Your task to perform on an android device: Share your current location with akashgahlot@google.com through the Gmail app
Image 0: 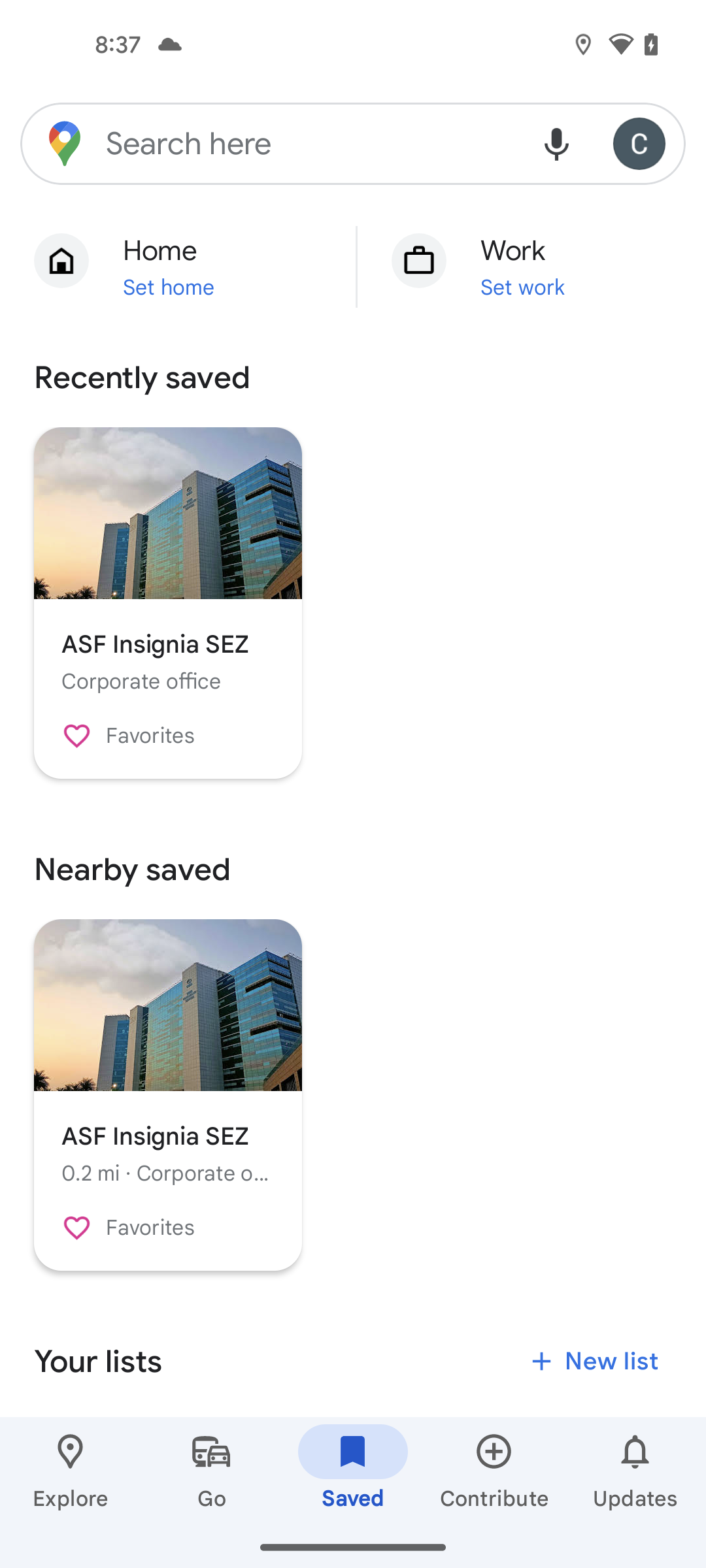
click on the profile icon at the top right corner of the screen
Step 0: click (642, 143)
Image 1: 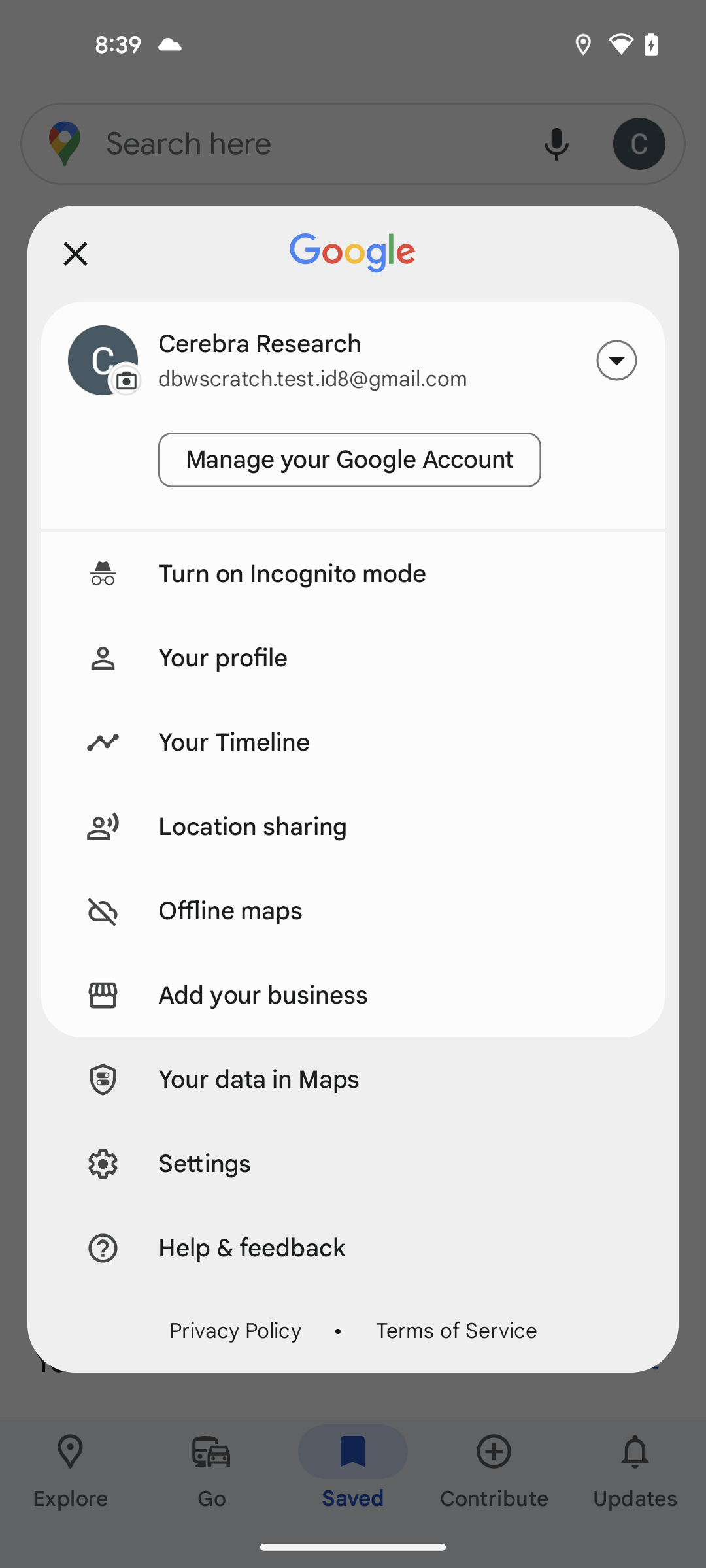
click on Location sharing
Step 1: click (397, 826)
Image 2: 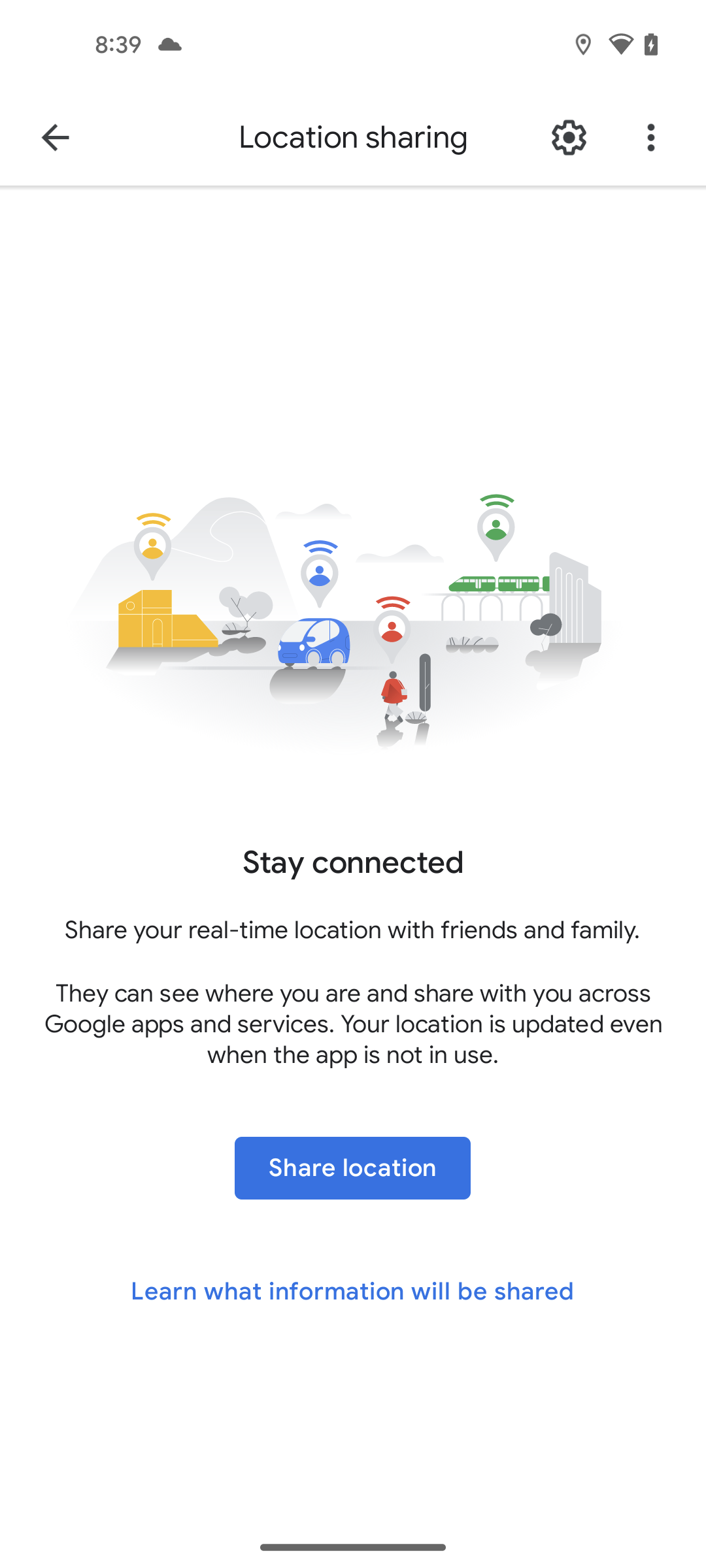
click on Share location
Step 2: click (352, 1168)
Image 3: 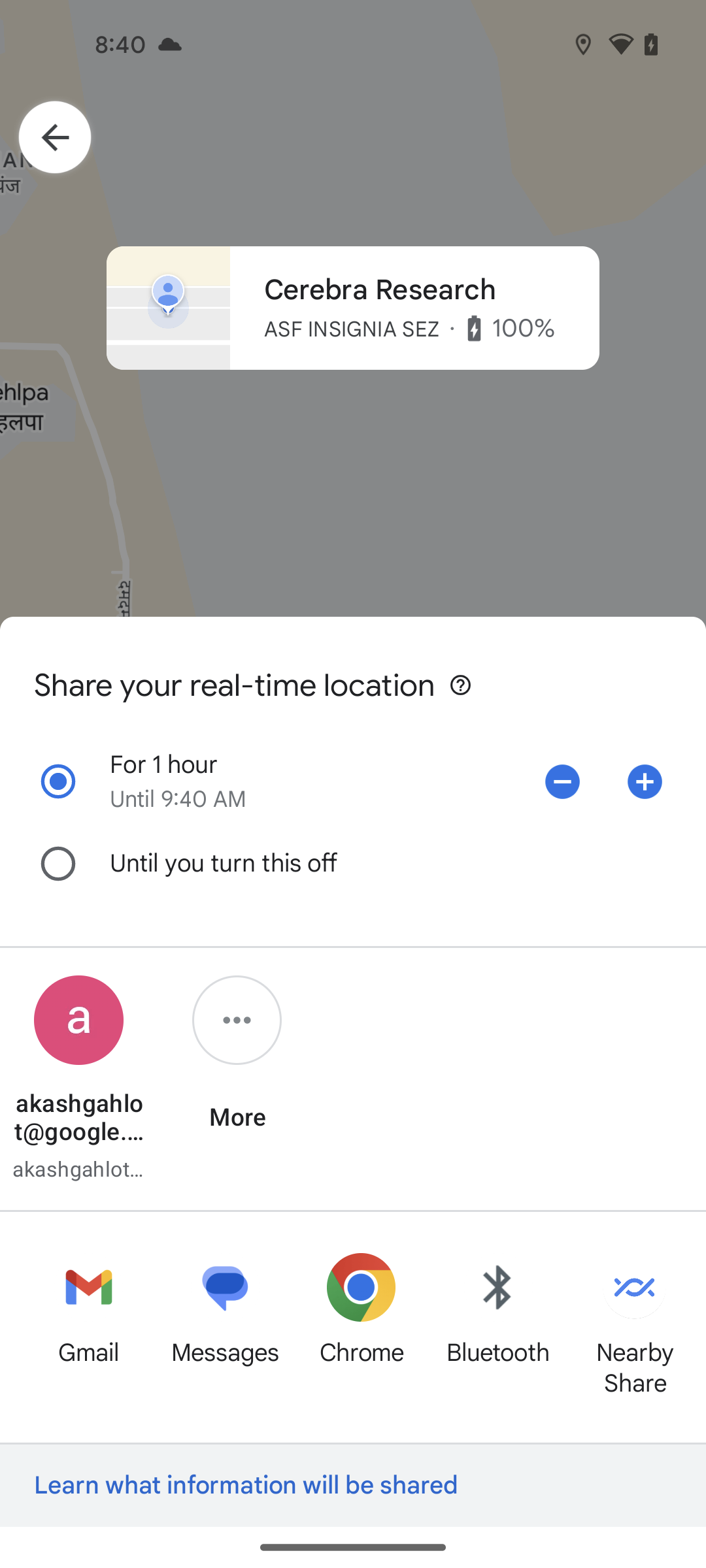
select the gmail app at the bottom of the screen
Step 3: click (77, 1294)
Image 4: 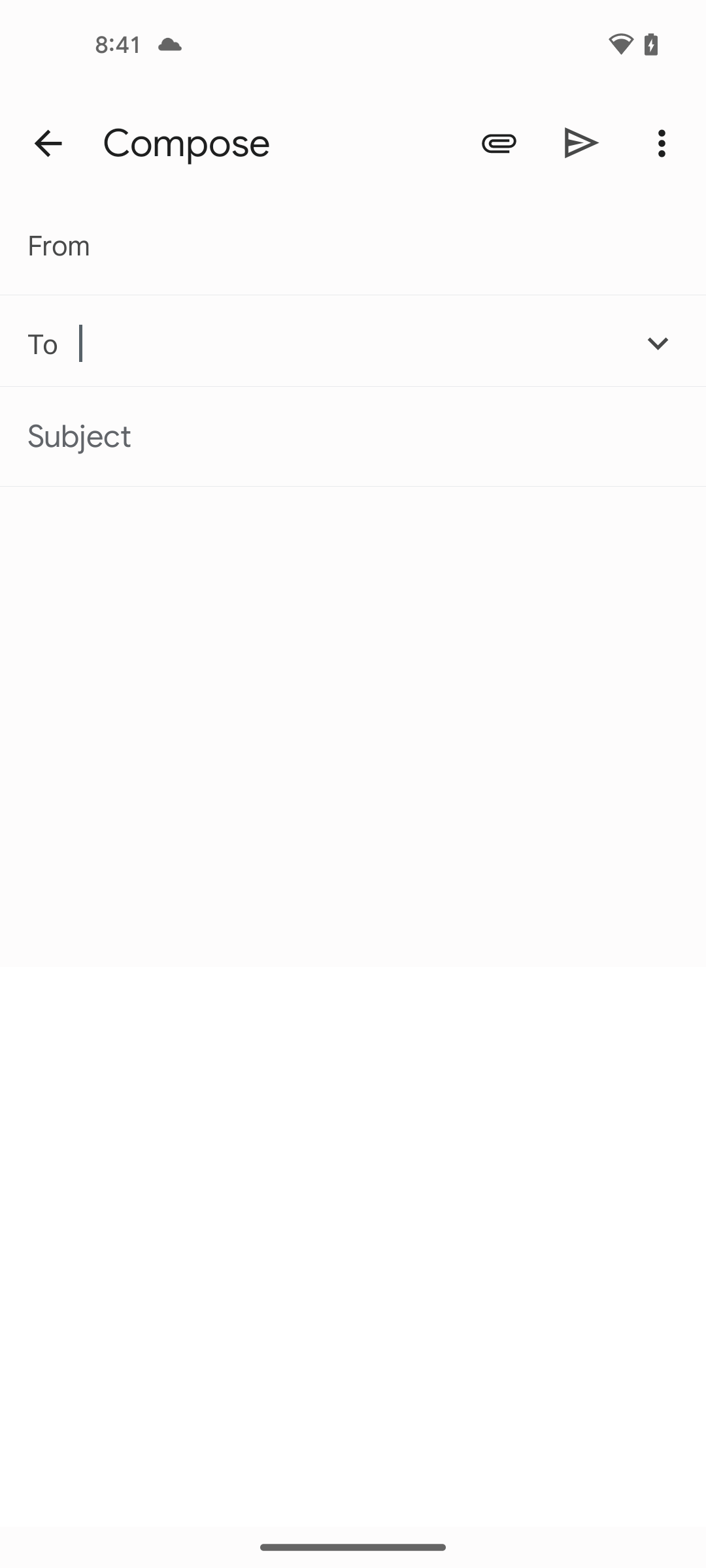
enter the email ID akashgahlot@google.com
Step 4: type "akashgahlot@google.com"
Image 5: 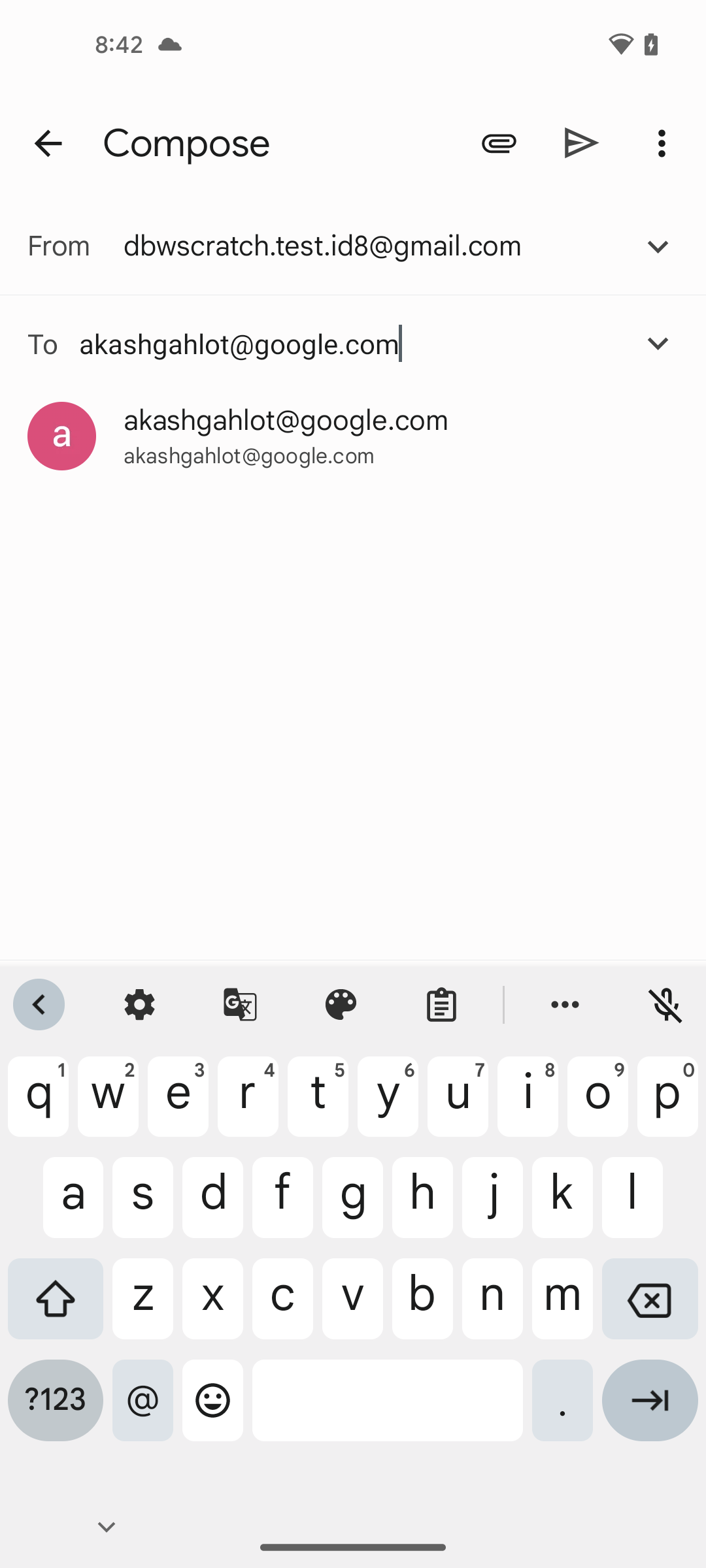
select the ID akashgahlot@google.com
Step 5: click (286, 420)
Image 6: 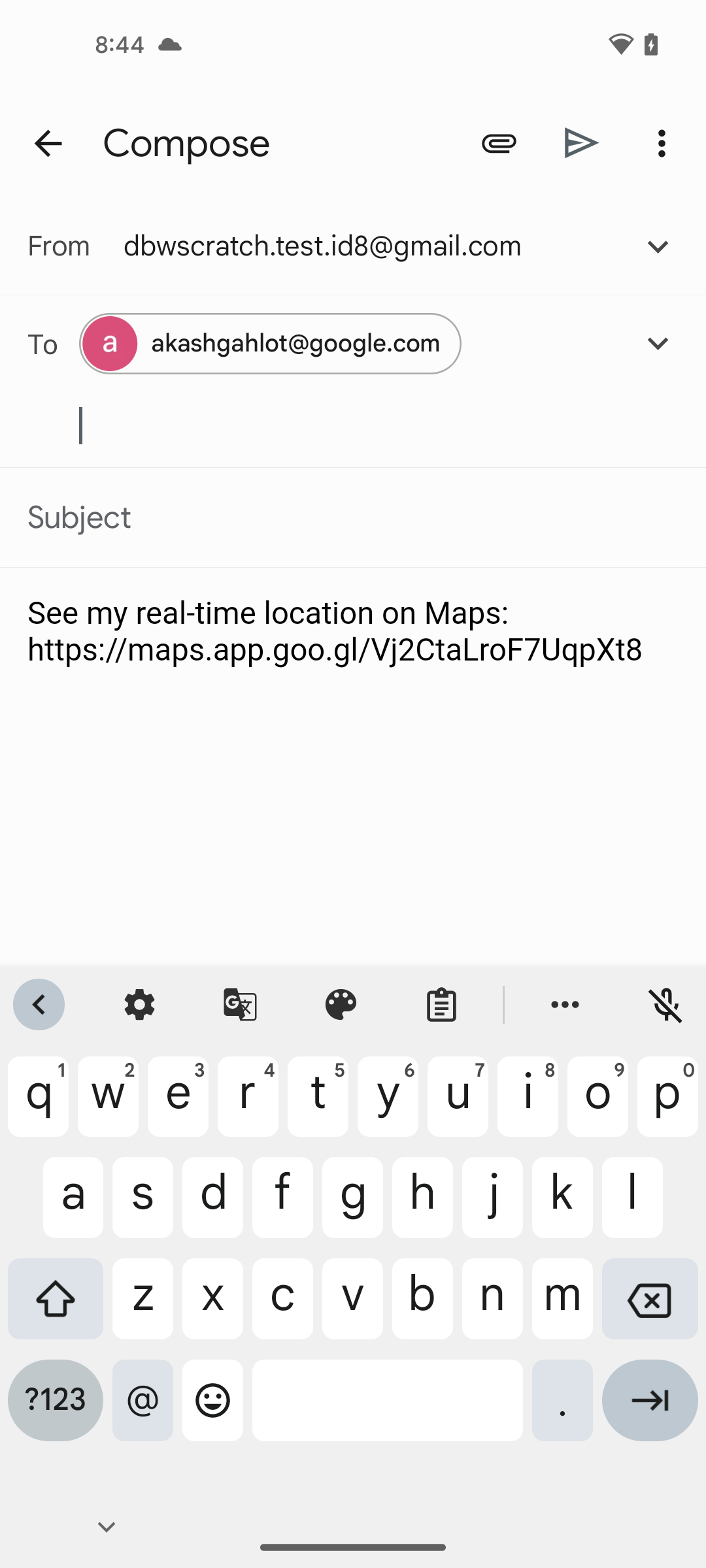
click on the sent icon at the top right of the screen
Step 6: click (582, 142)